Your task to perform on an android device: Go to the search bar and search for the mail from LastPass.
Image 0: 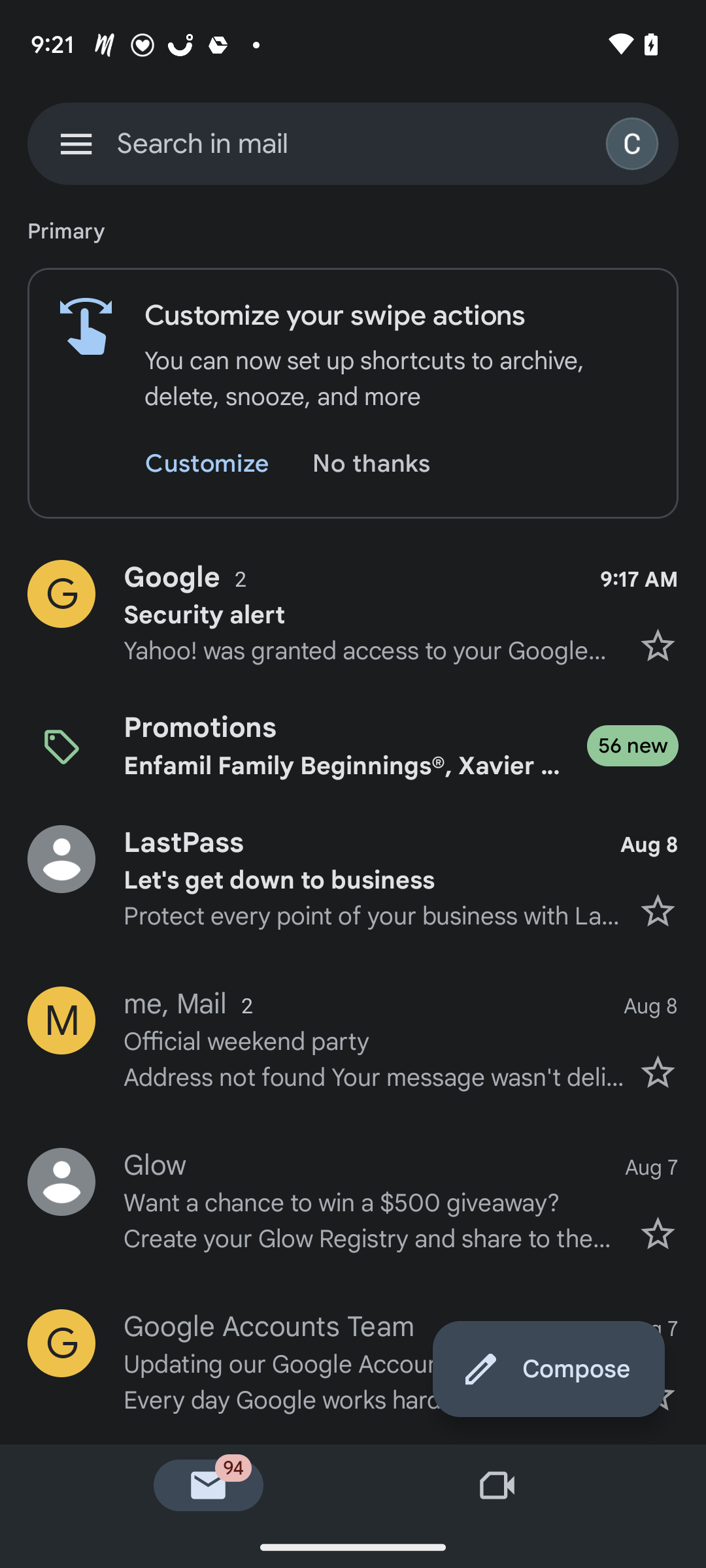
Click on the search bar at the top of the screen.
Step 0: click (353, 143)
Image 1: 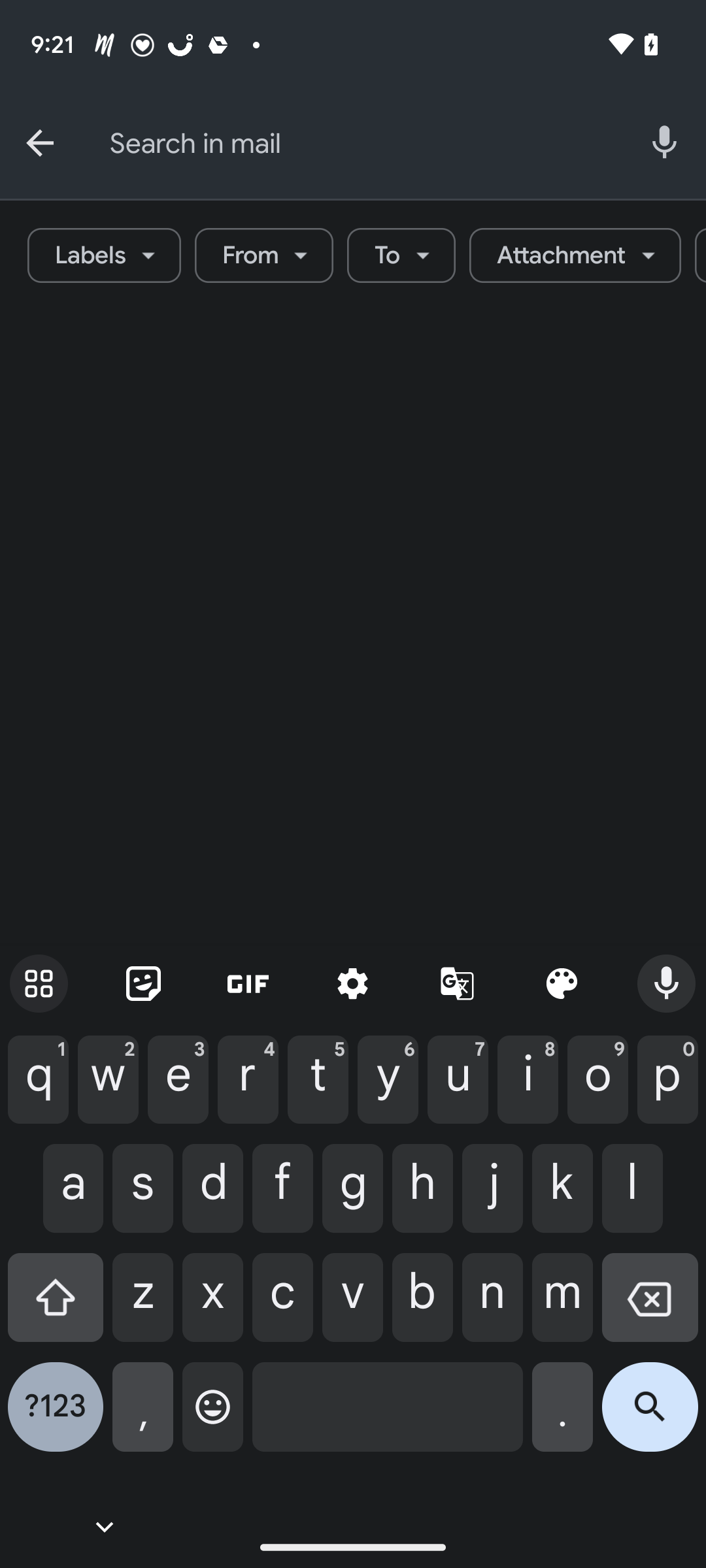
Type Lastpass in the search bar.
Step 1: type "Lastpass"
Image 2: 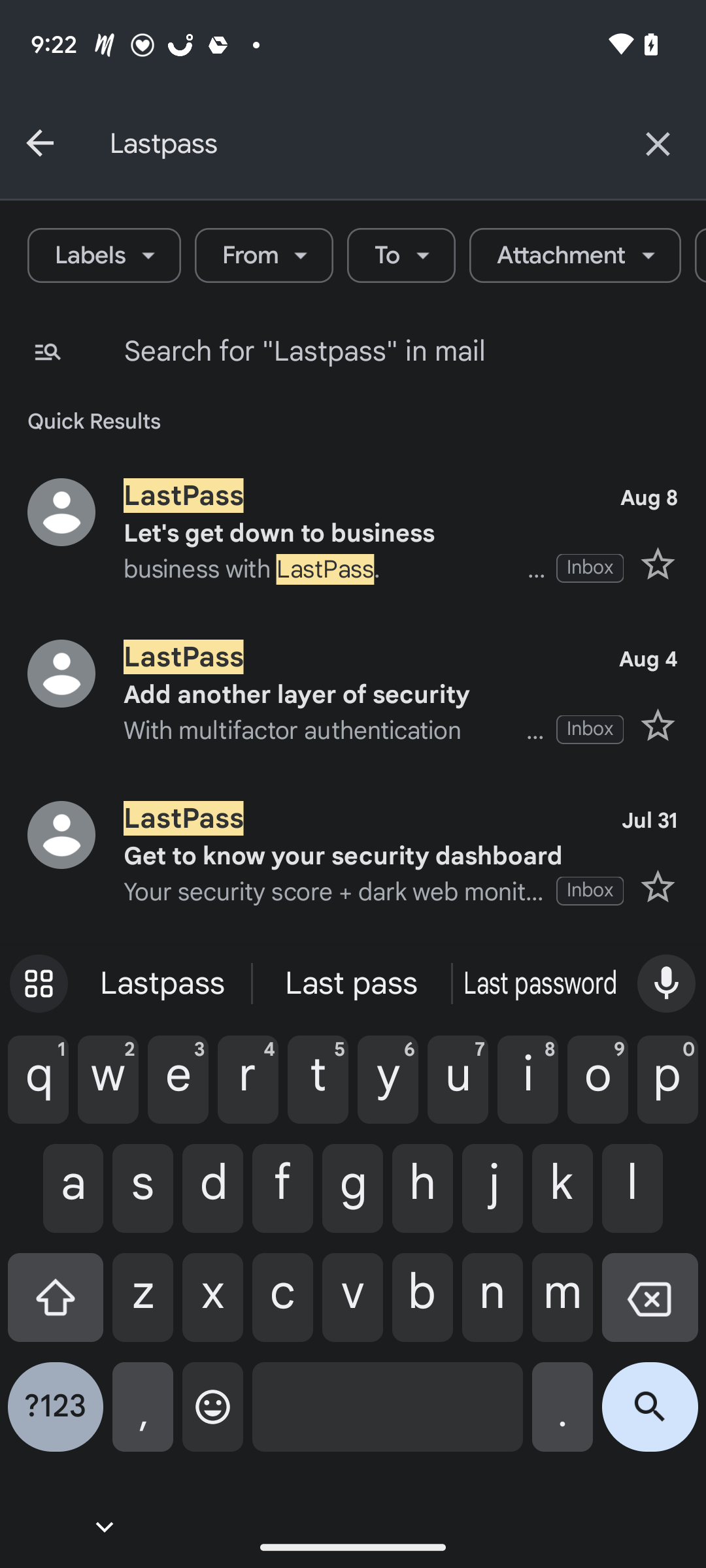
Click on the search bar icon on the bottom right of the keyboard.
Step 2: click (650, 1417)
Image 3: 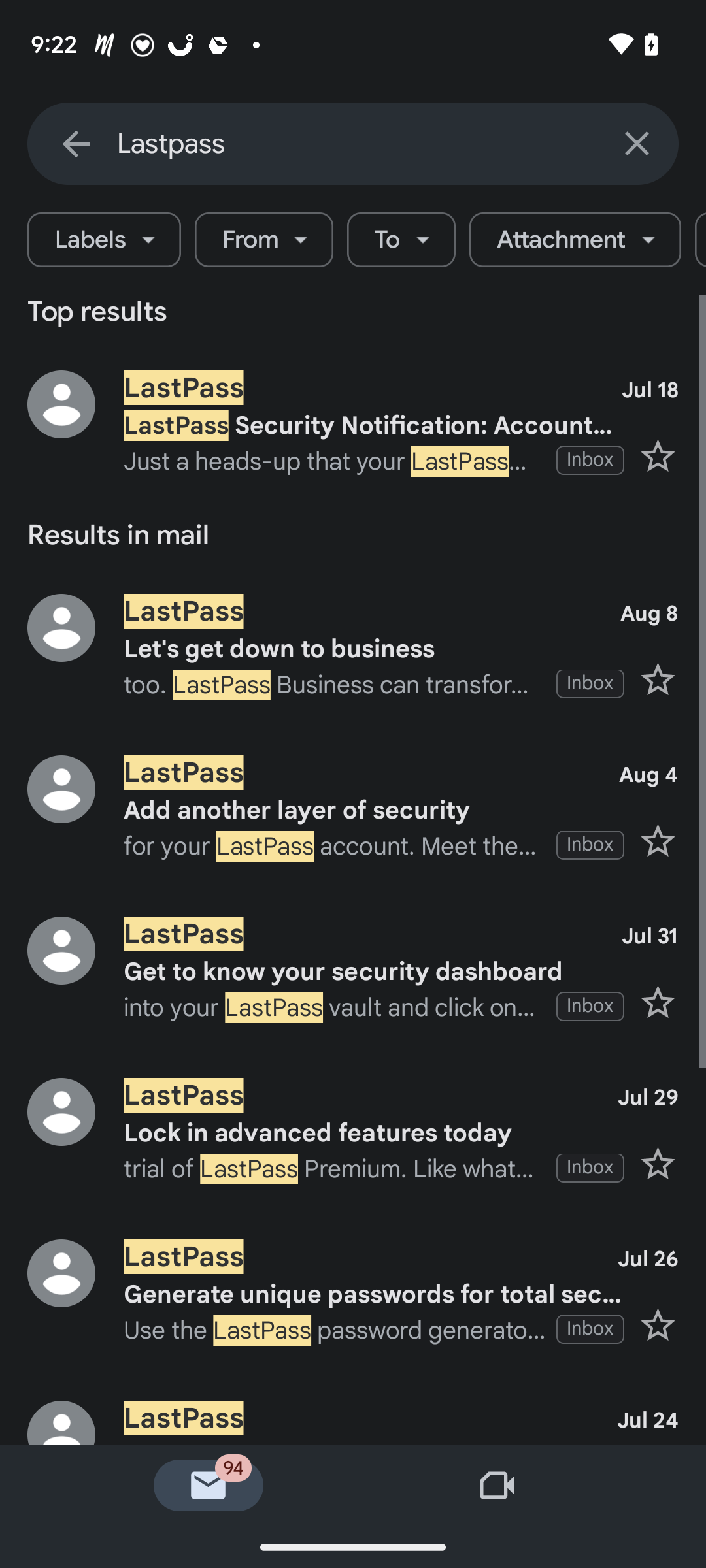
Click on the first mail from Lastpass.
Step 3: click (373, 425)